Your task to perform on an android device: Open the edX app and then open the introduction to sql course
Image 0: 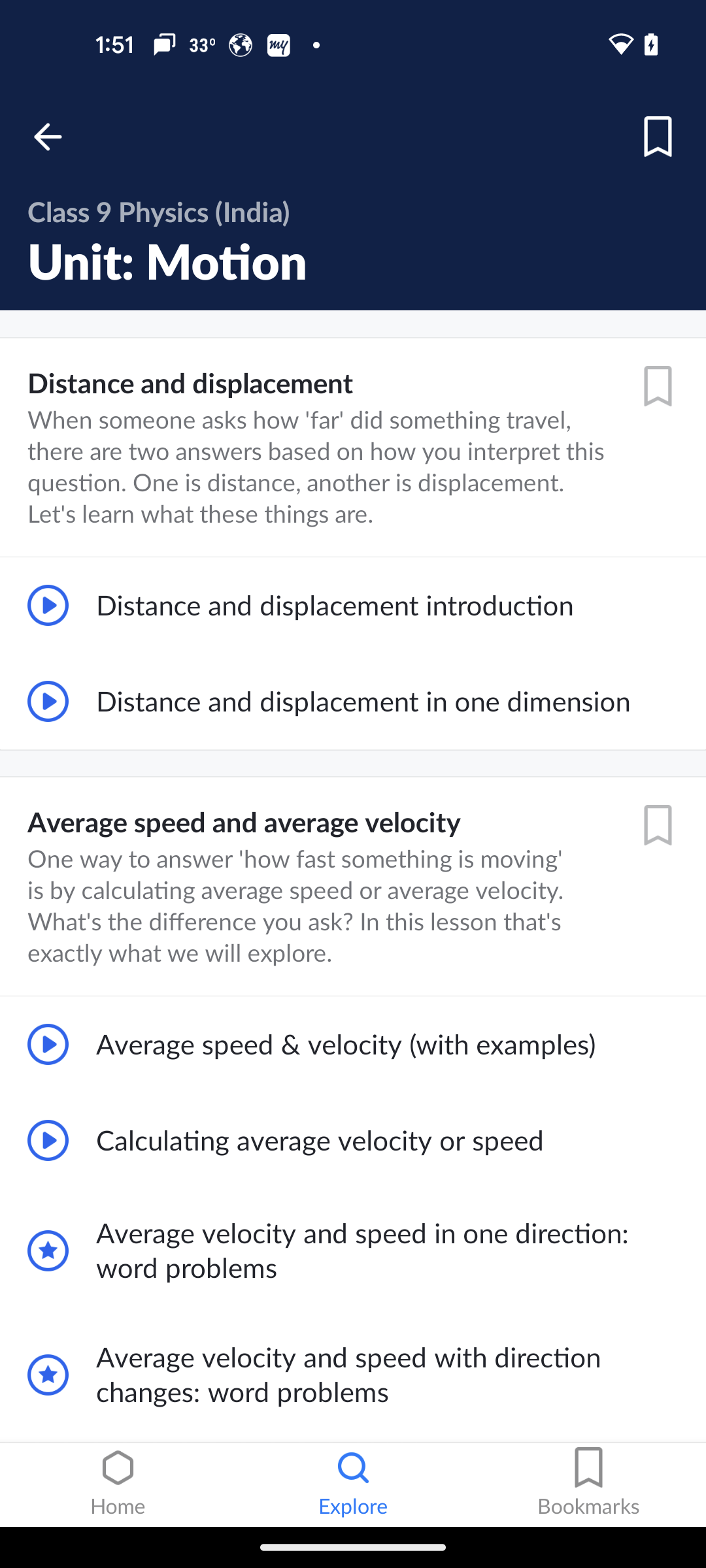
Open the edX app
Step 0: open app "edX"
Image 1: 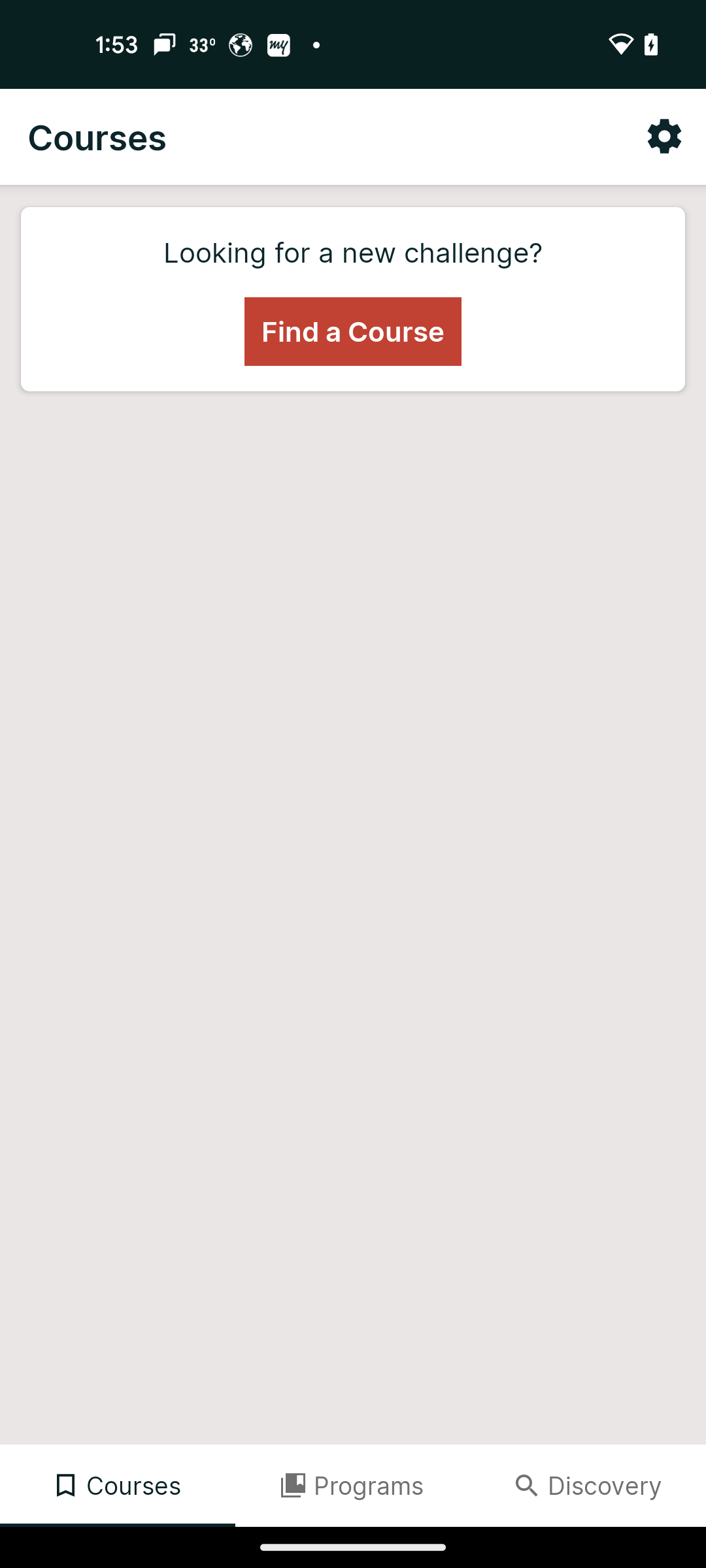
click on find a course
Step 1: click (353, 331)
Image 2: 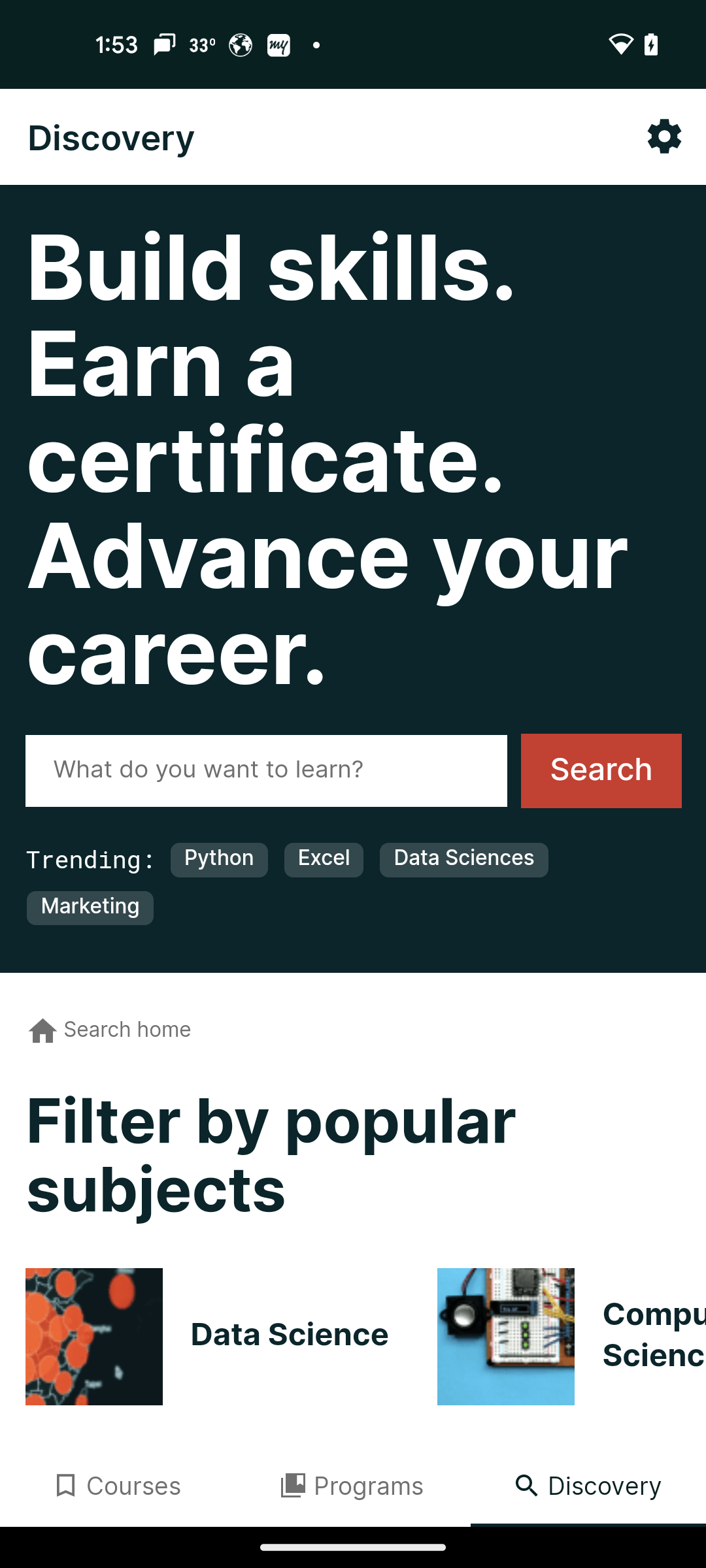
click on the search bar
Step 2: click (265, 771)
Image 3: 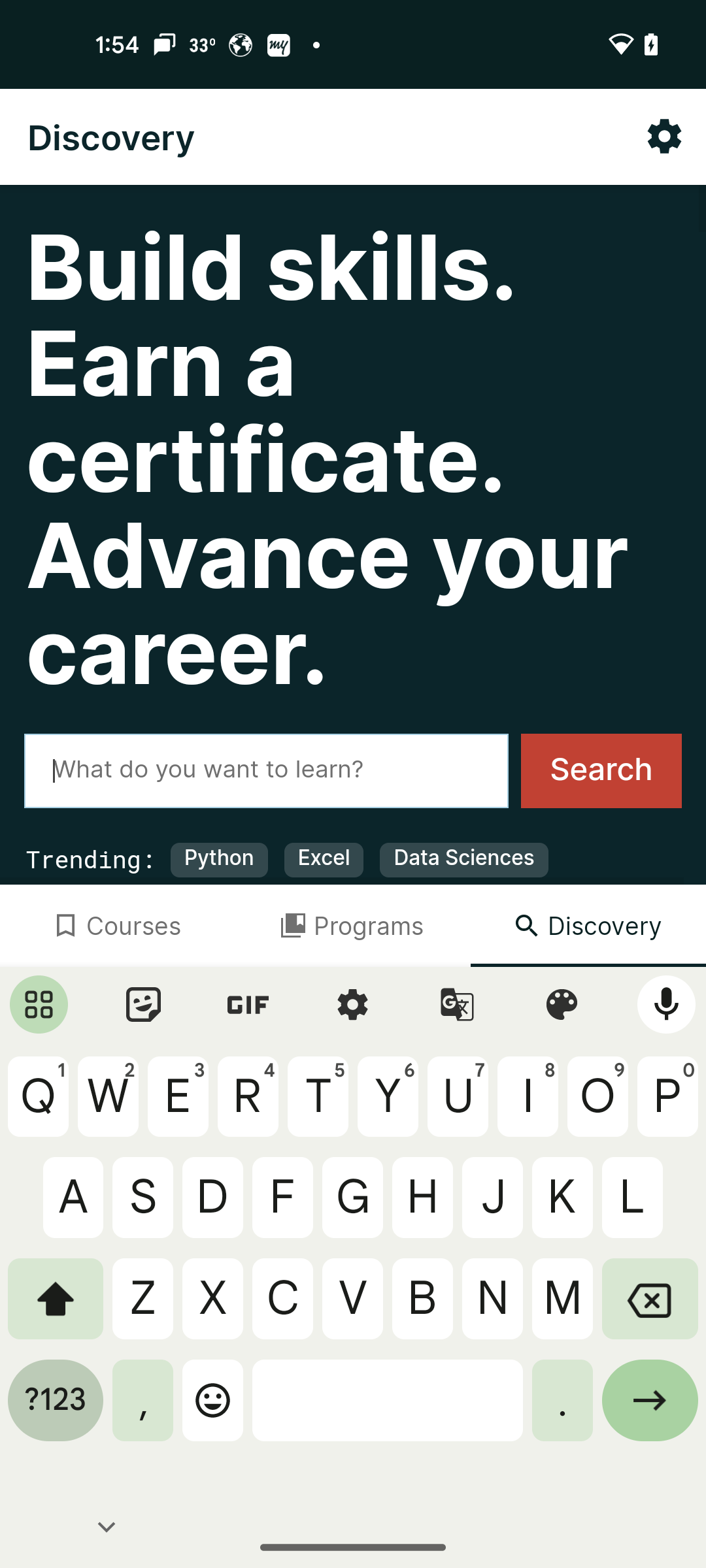
Search for sql
Step 3: type "sql"
Image 4: 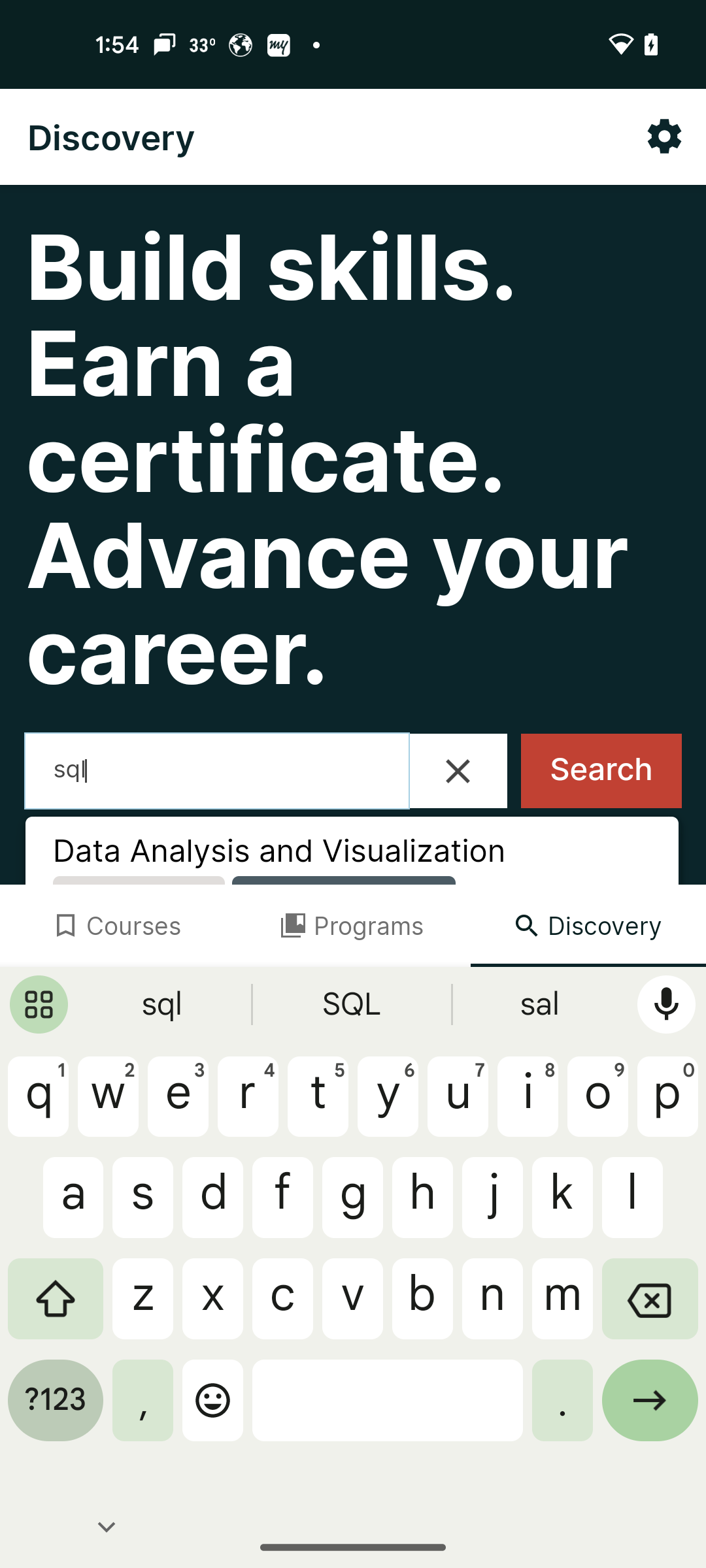
click on search
Step 4: click (601, 771)
Image 5: 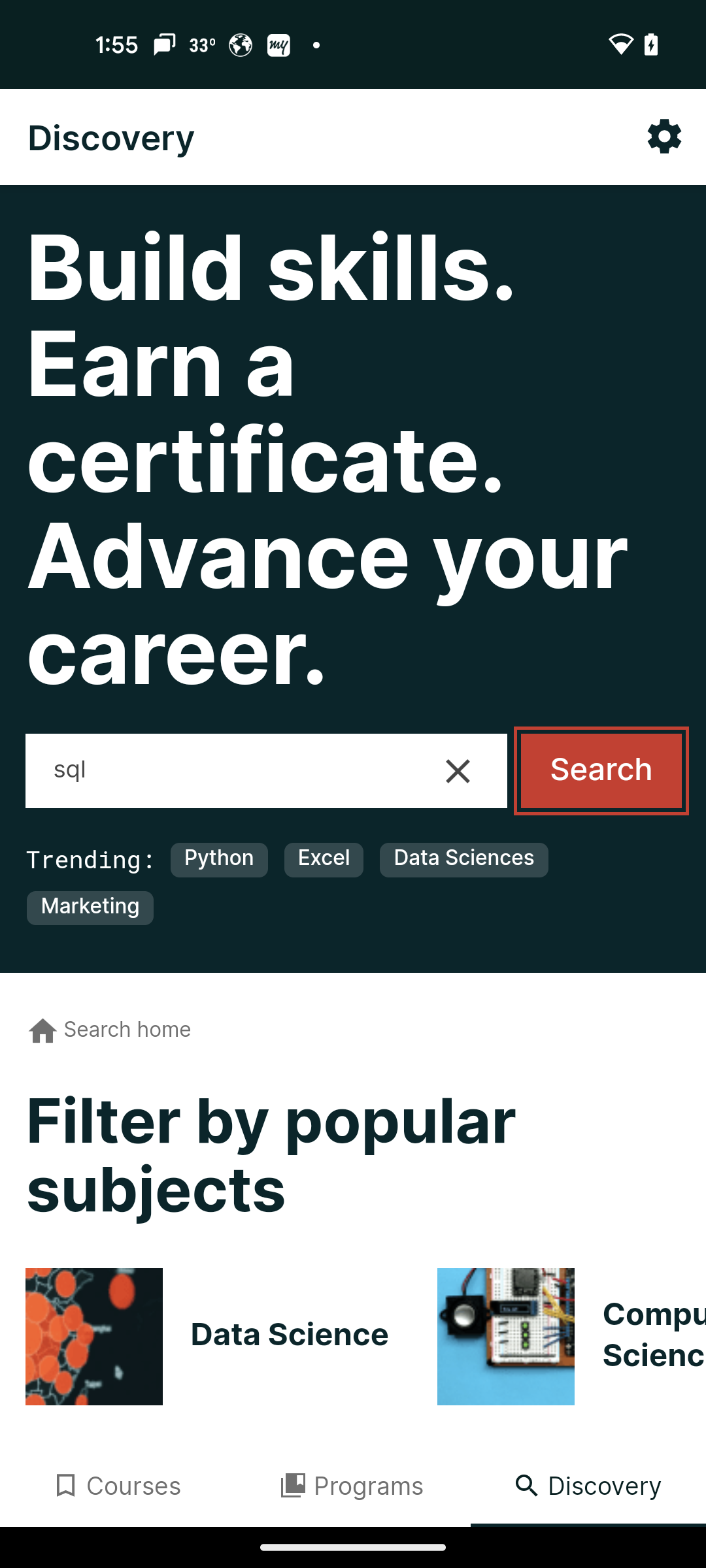
click on search
Step 5: wait
Image 6: 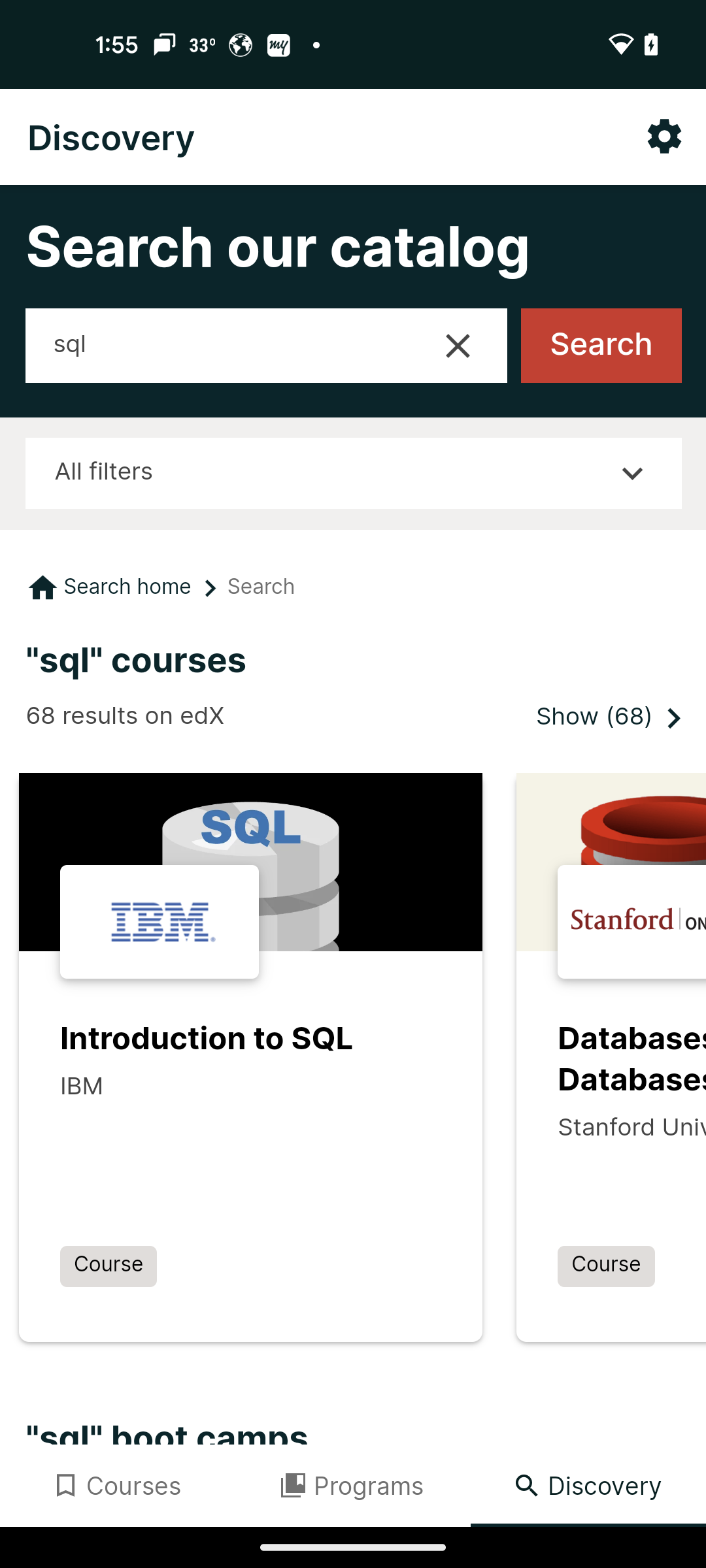
click on introduction to SQL
Step 6: click (250, 1039)
Image 7: 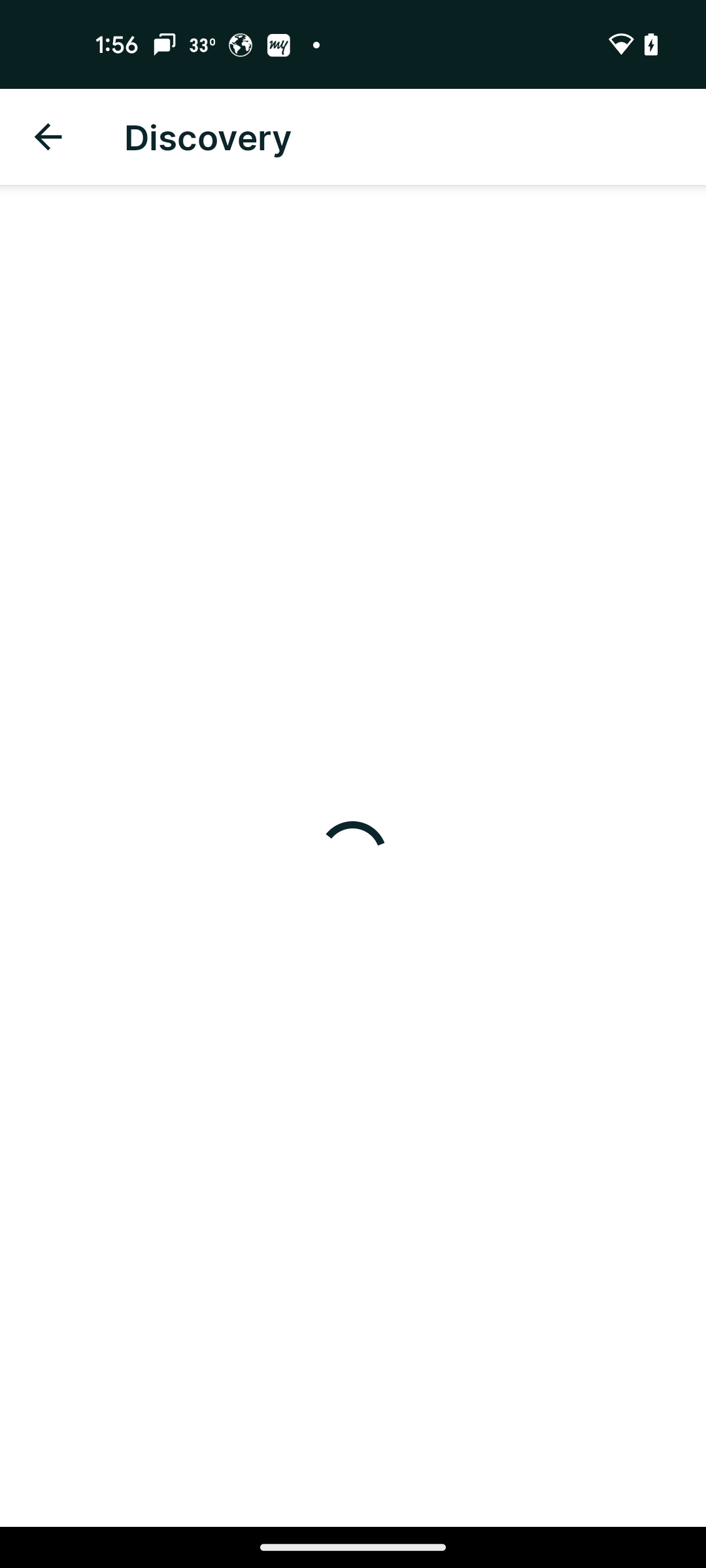
click on introduction to SQL
Step 7: wait